Your task to perform on an android device: I want to shop for sports shoes by brand, so apply the brand filter for me and view the adidas shoes for me on the eBay app.
Image 0: 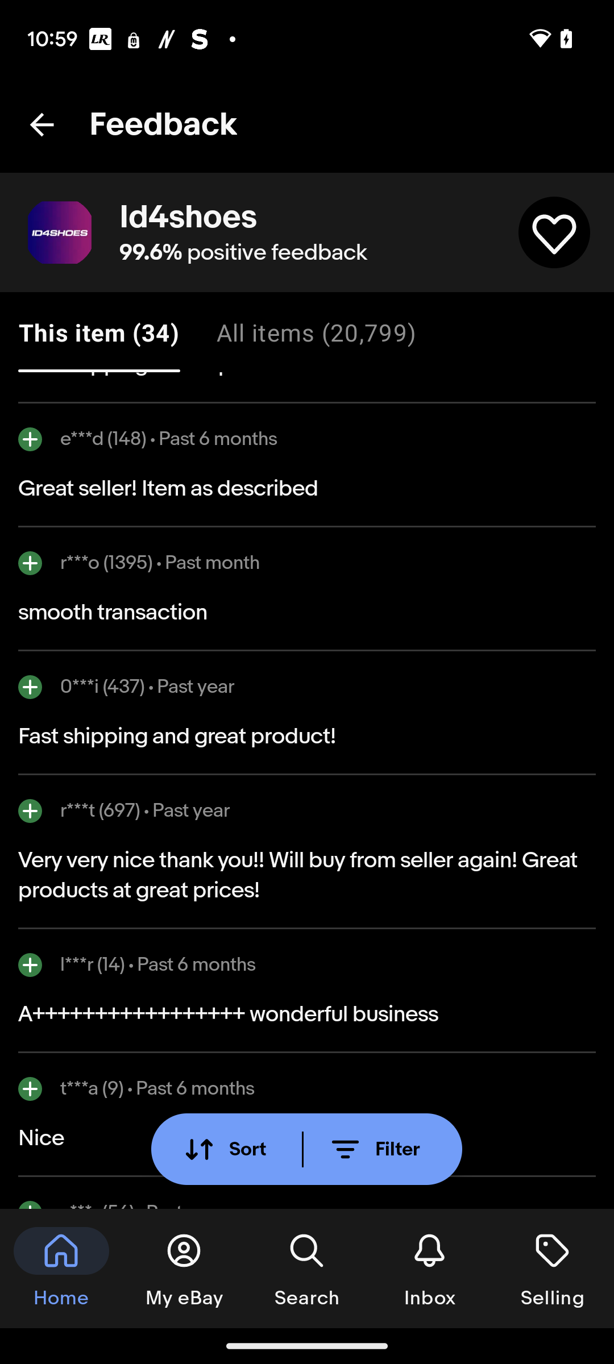
Go back to the previous page.
Step 0: press back button
Image 1: 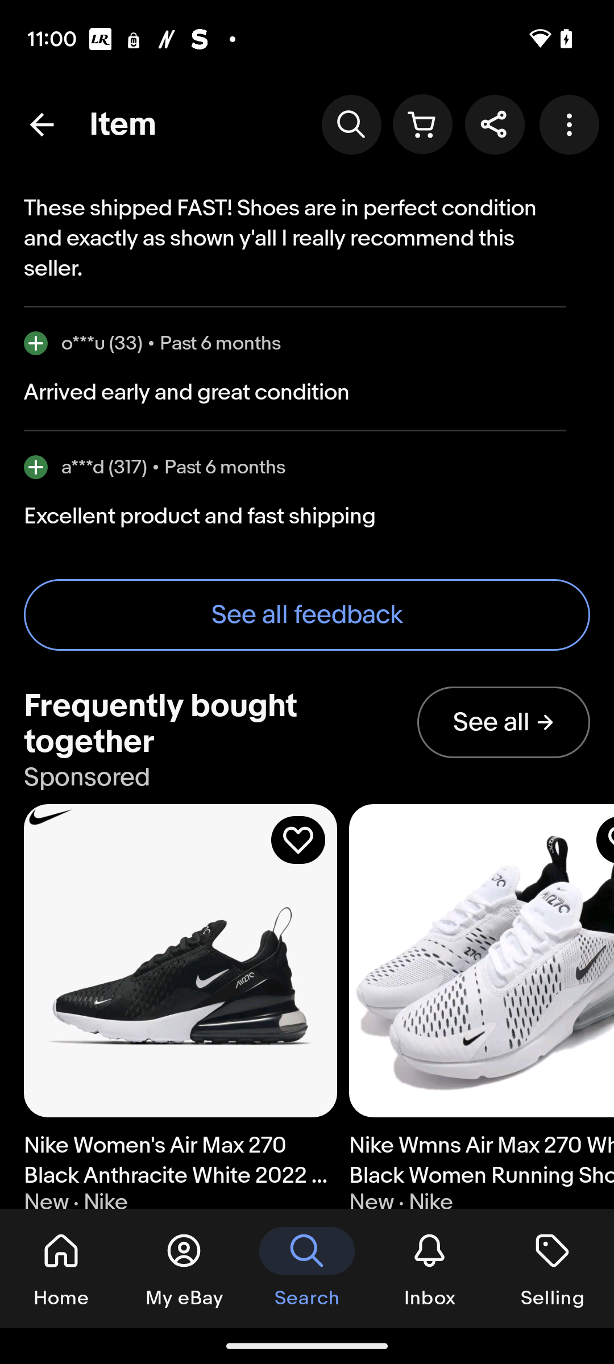
Go back to the previous page.
Step 1: press back button
Image 2: 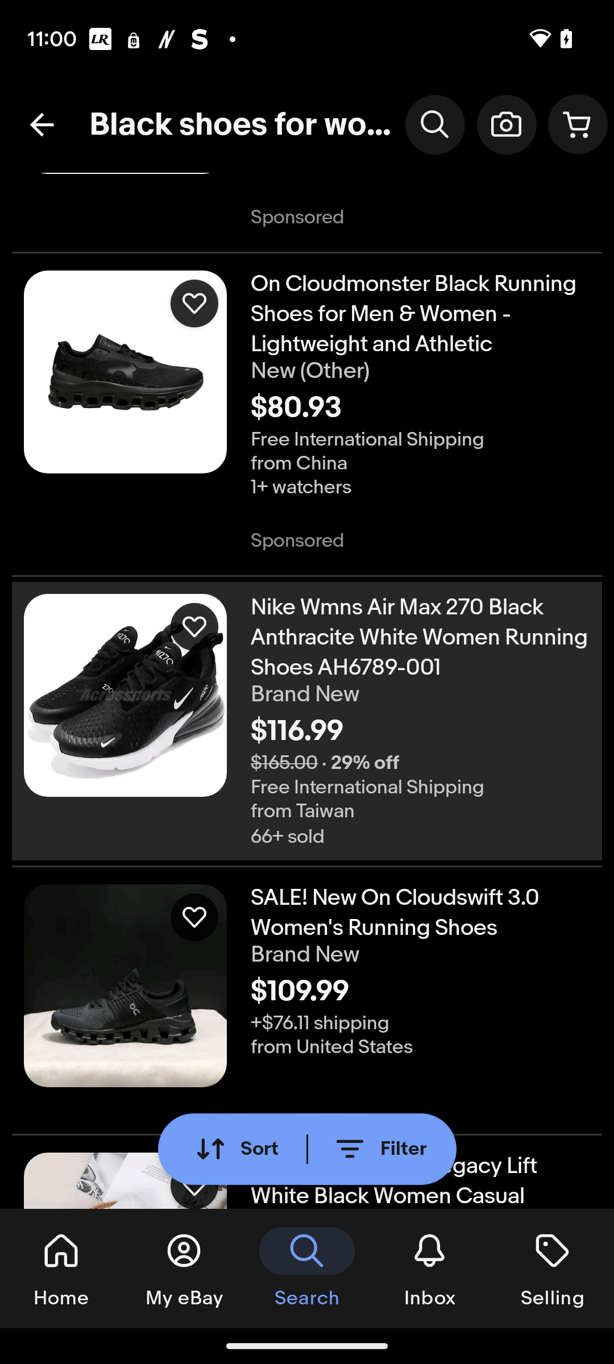
Click on the tab "Filter".
Step 2: click (379, 1149)
Image 3: 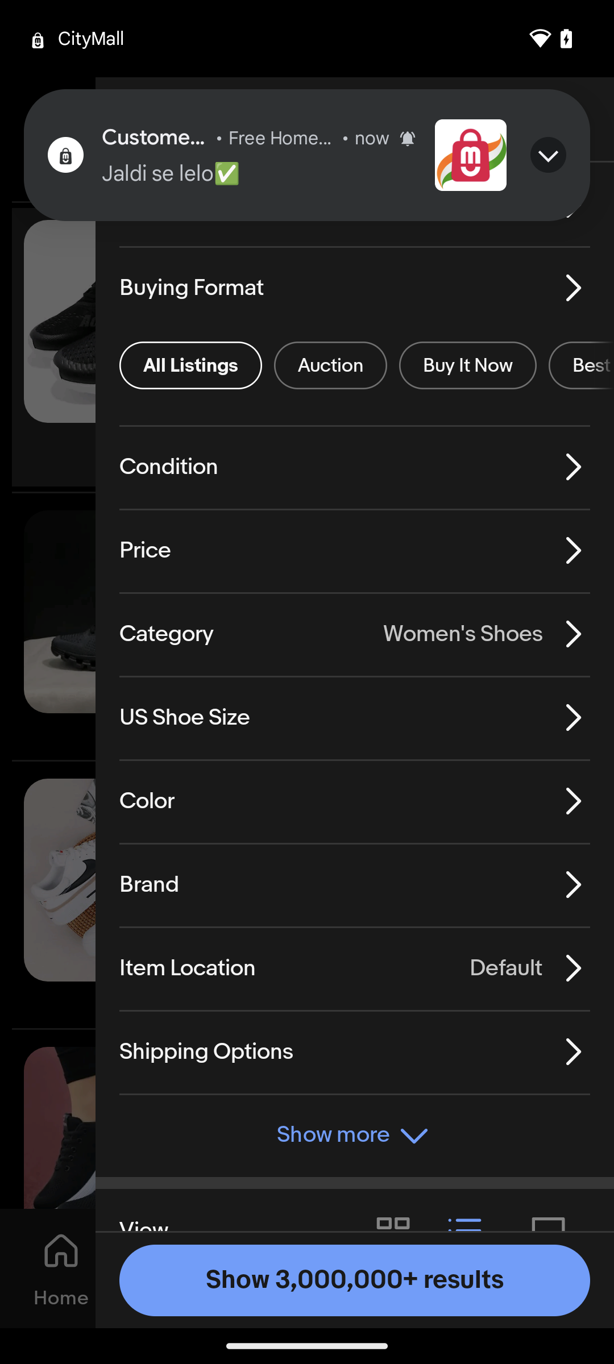
Click on the tab Brand.
Step 3: click (276, 894)
Image 4: 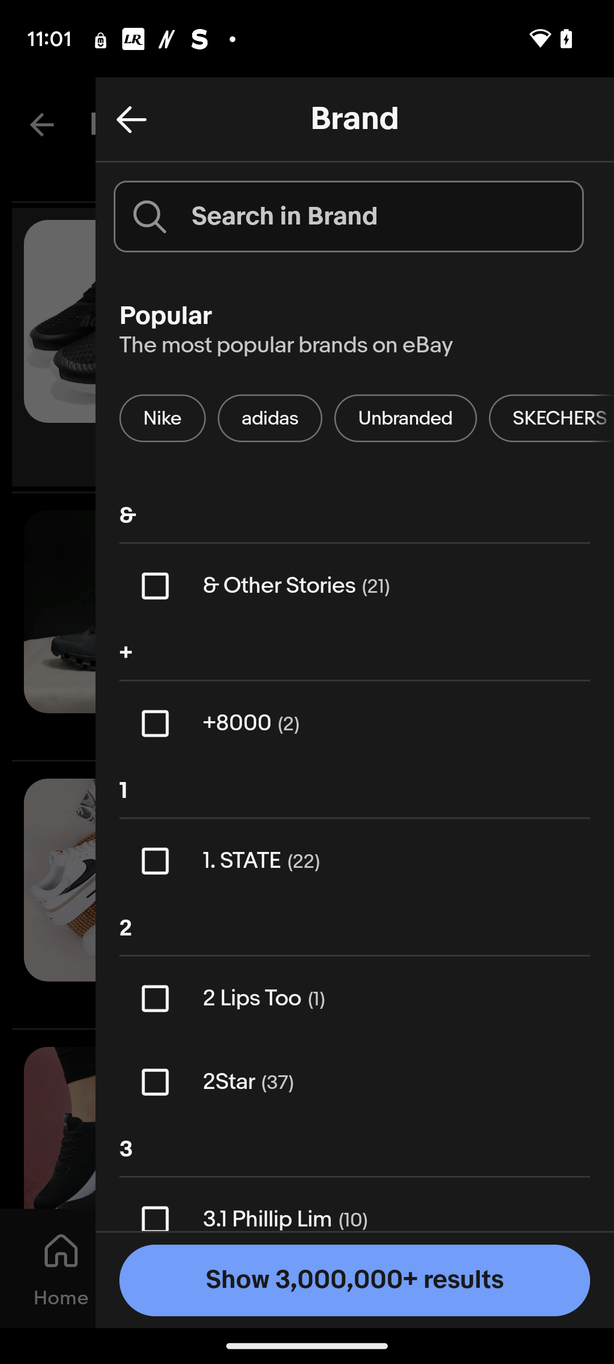
Select the brand "Adidas
Step 4: click (368, 413)
Image 5: 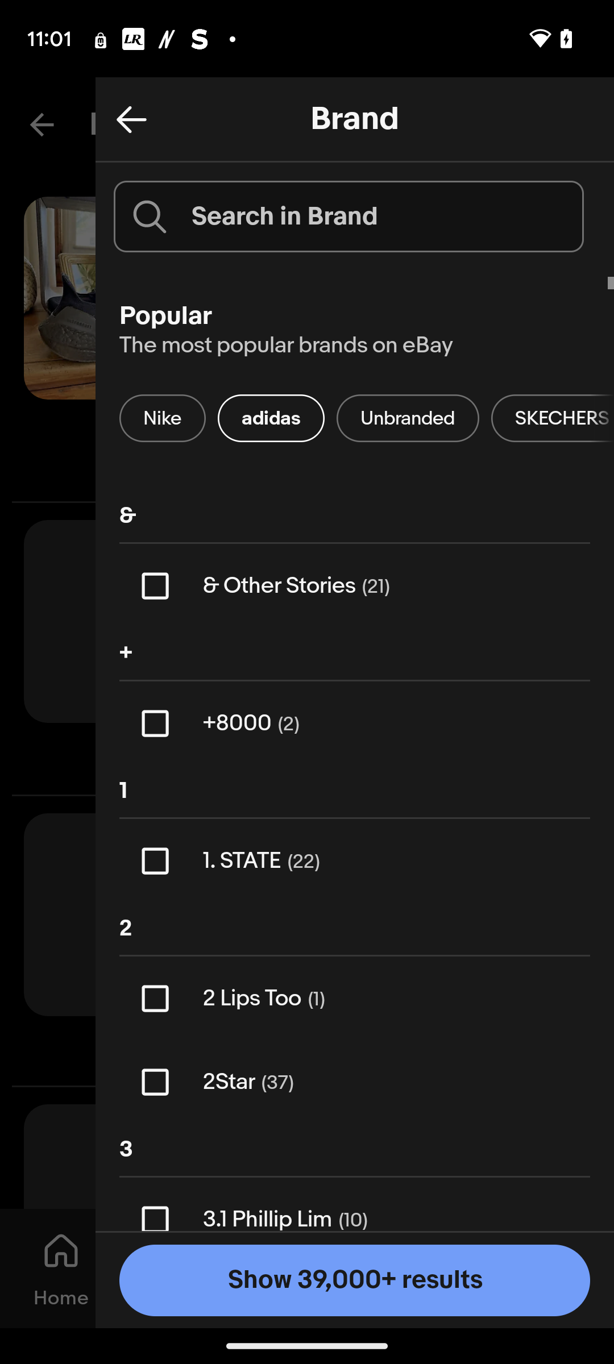
Click on the tab "Show 39,000+results".
Step 5: click (553, 1269)